Your task to perform on an android device: Due to some financial crises i am canceling my holidays , Delete the holiday routine notes in the keep notes app
Image 0: 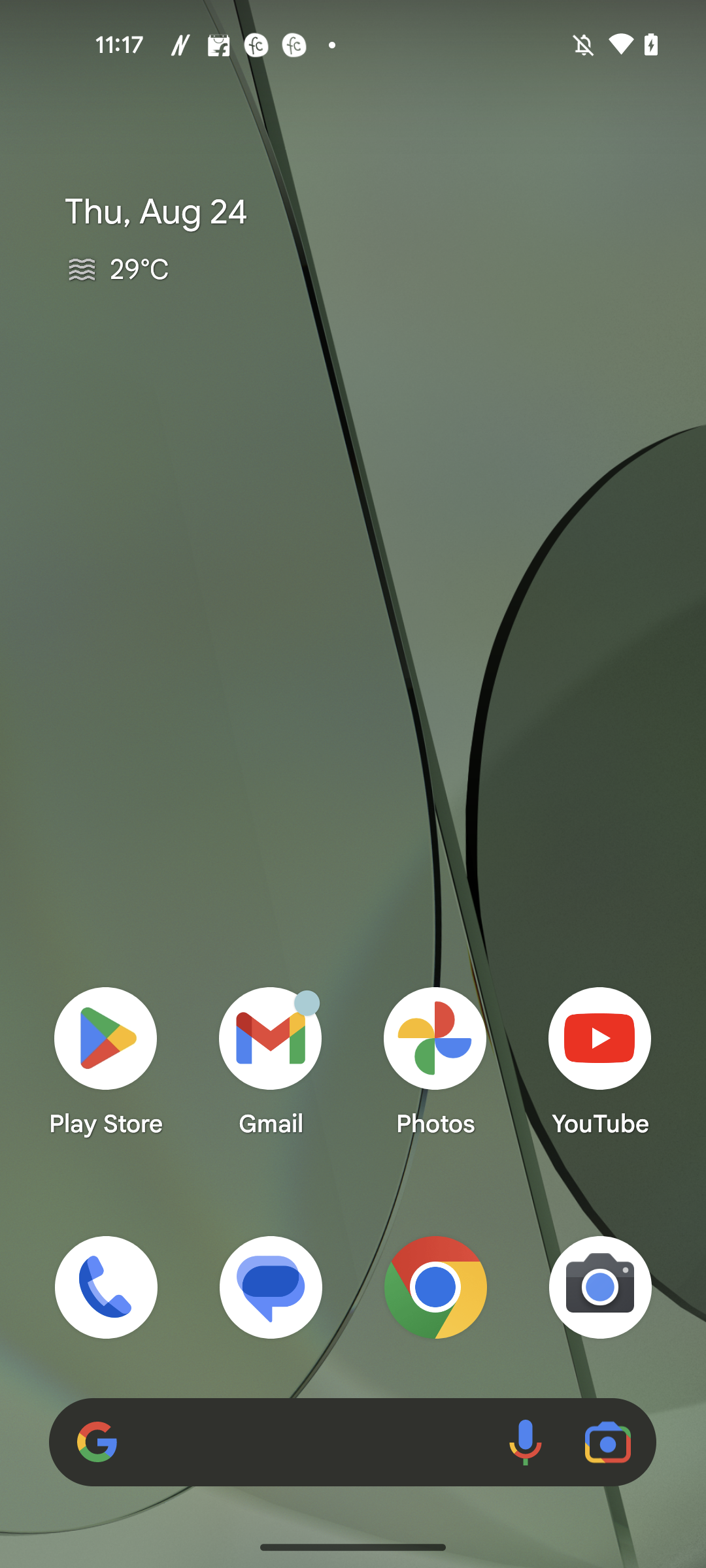
Open the Keep Notes app
Step 0: open app "Keep Notes"
Image 1: 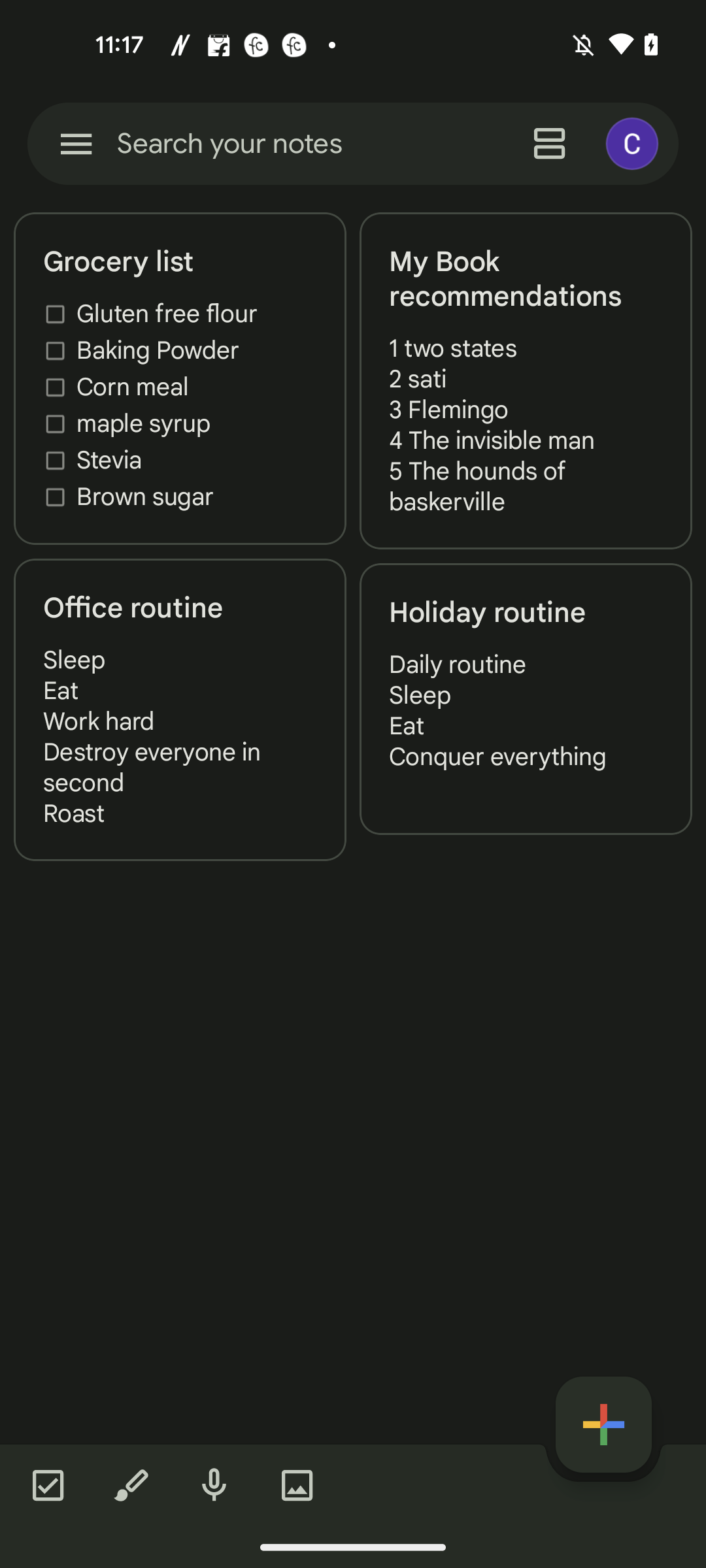
Click on the Holiday routine note
Step 1: click (526, 612)
Image 2: 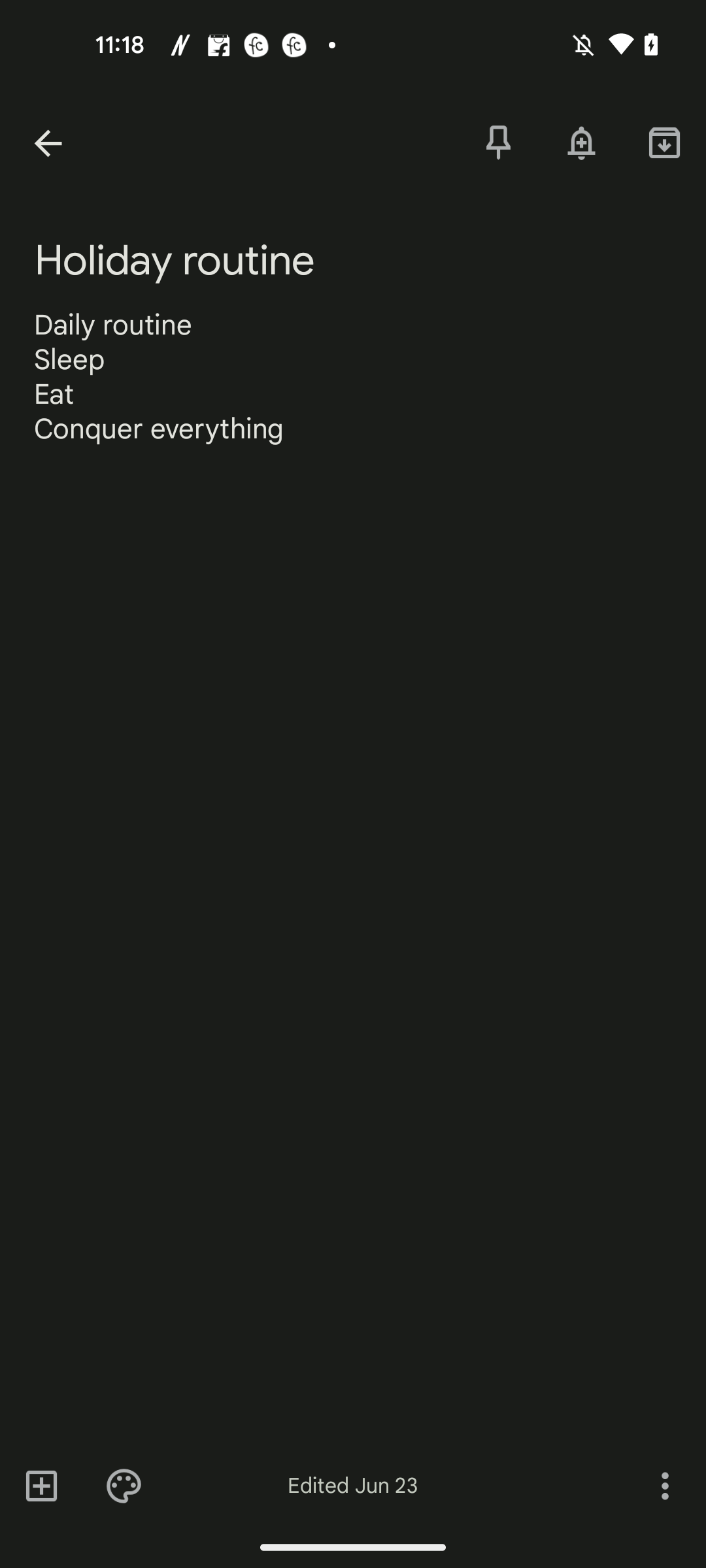
Click on the three dots more button  at the bottom  right corner of the screen
Step 2: click (664, 1485)
Image 3: 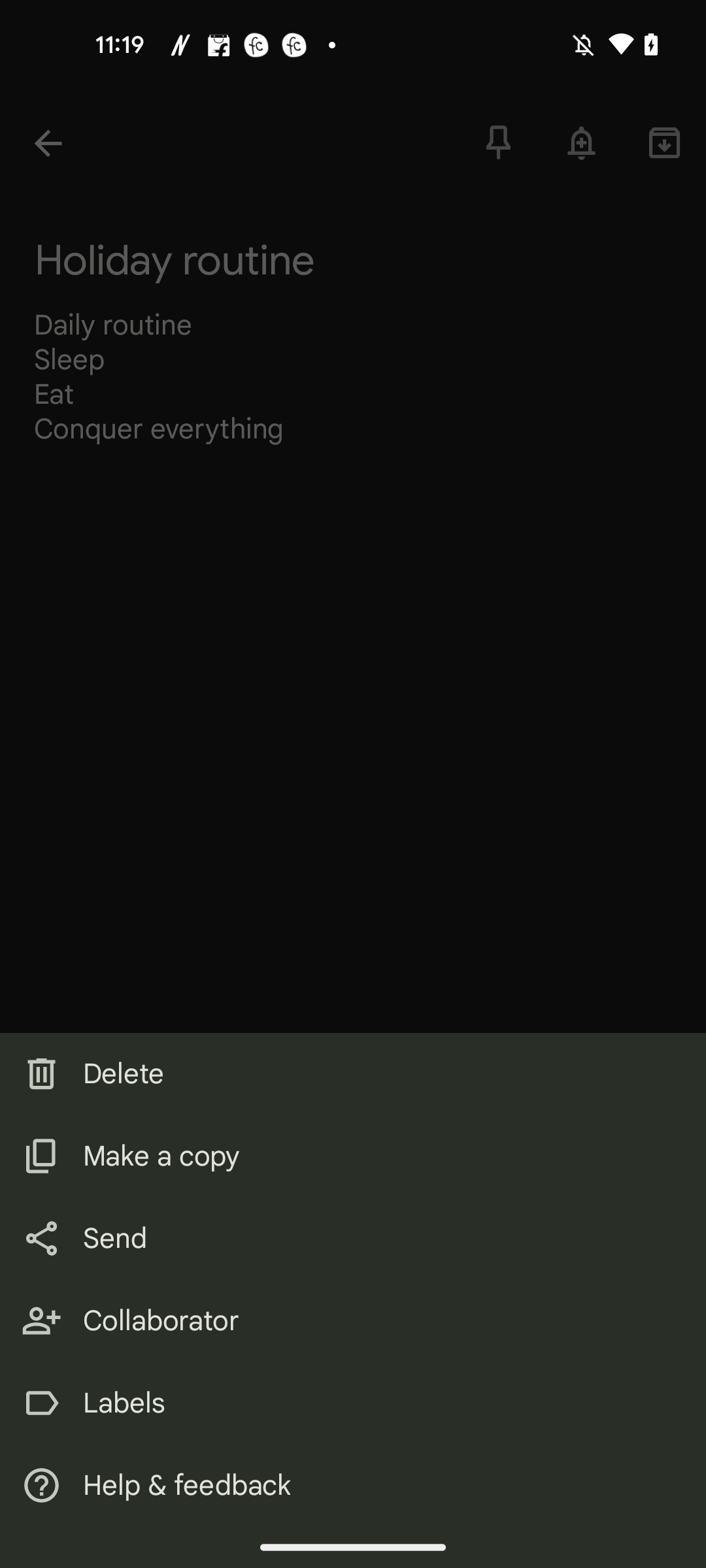
Delete the note
Step 3: click (124, 1074)